Your task to perform on an android device: View My Basket to check how many packets of "saffola classic masala oats" I have added to my bigbasket app basket.
Image 1: 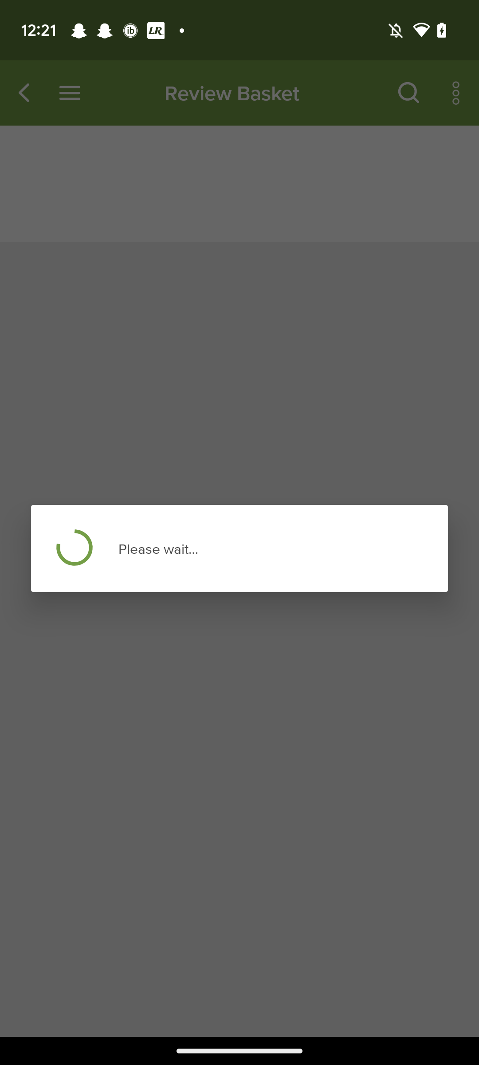
Click on the Basket icon at the top right corner of the screen.
Step 1: wait